Your task to perform on an android device: As I've been looking for a car, I'd want to browse through the Edmunds app for an Aston Martin DB11 convertible car. 
Image 0: 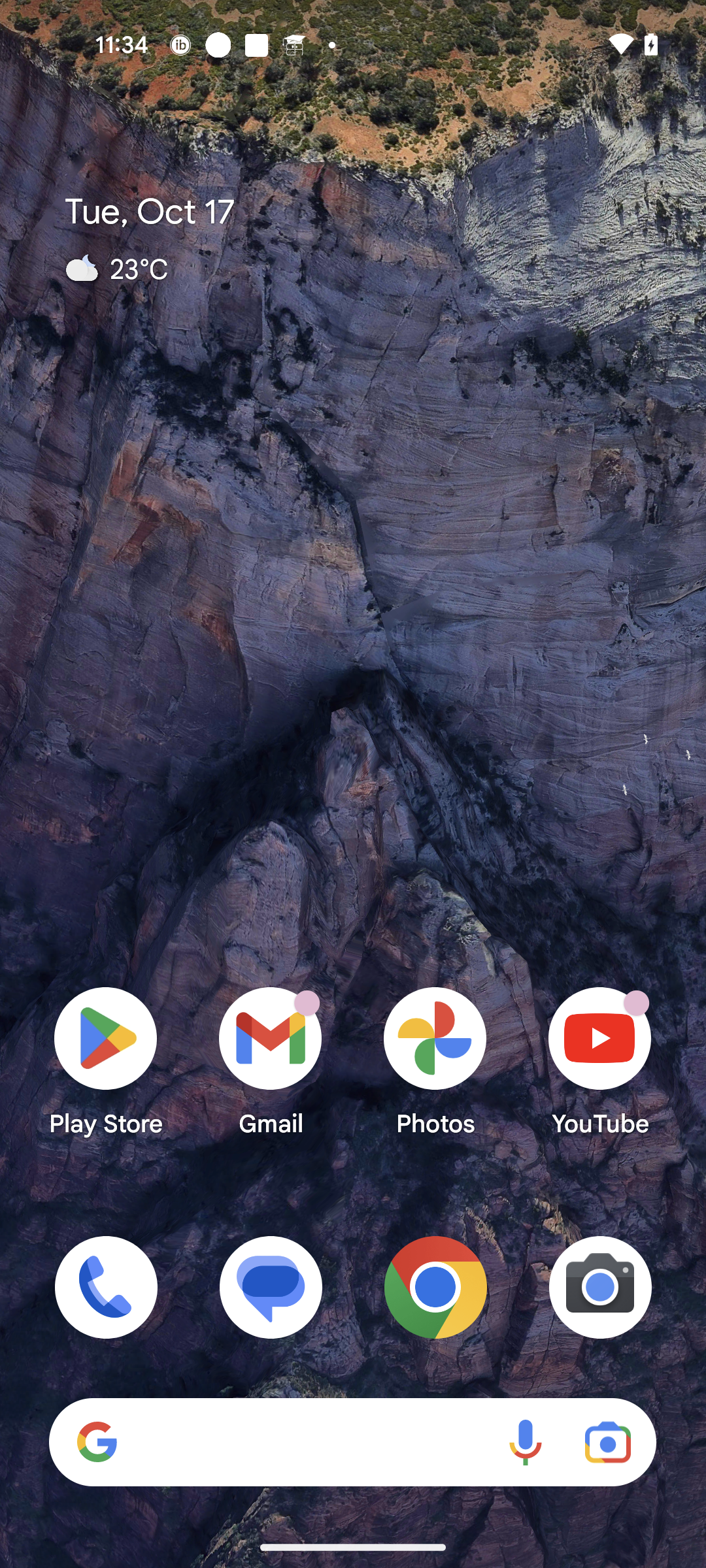
Open the Edmunds app
Step 0: open app "Edmunds"
Image 1: 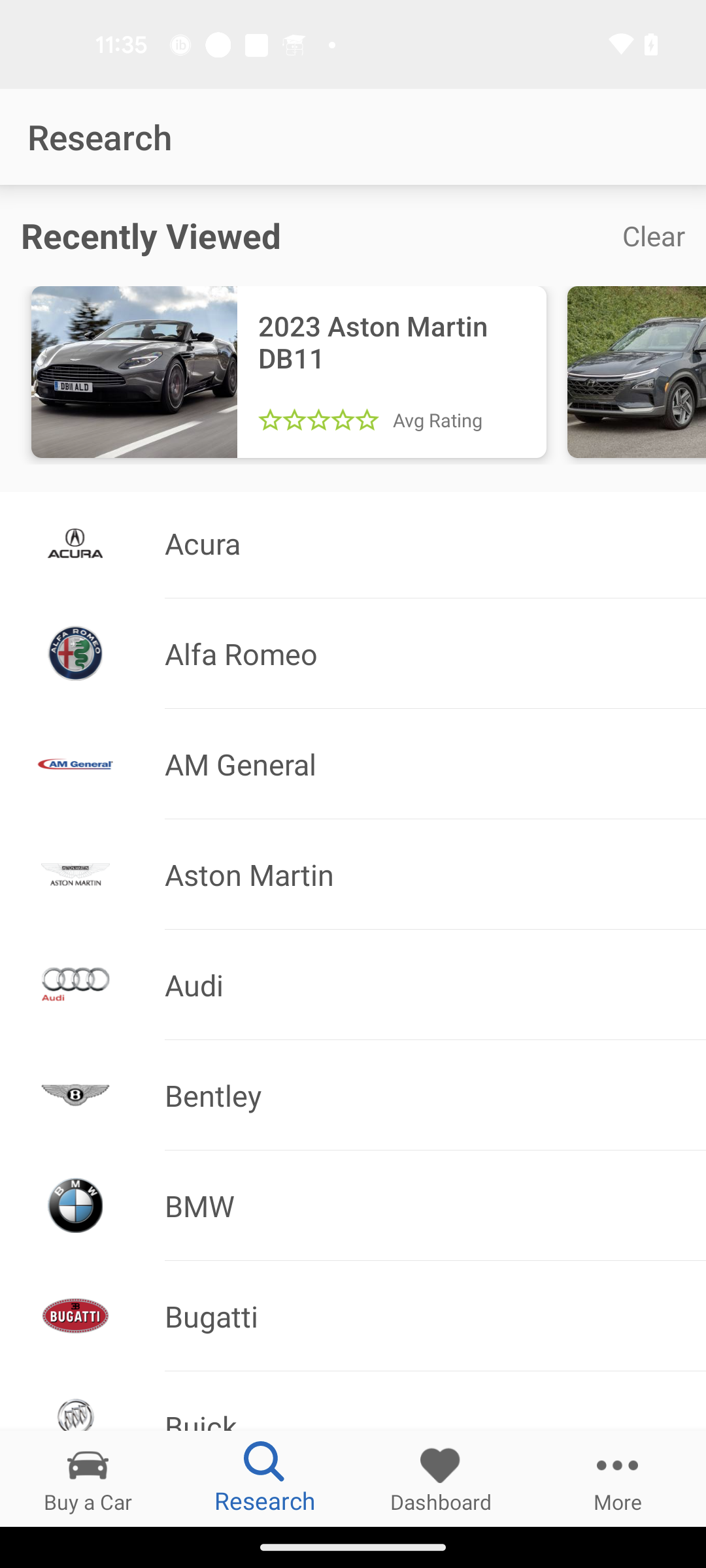
Go to the Aston Martin brand collection
Step 1: click (428, 874)
Image 2: 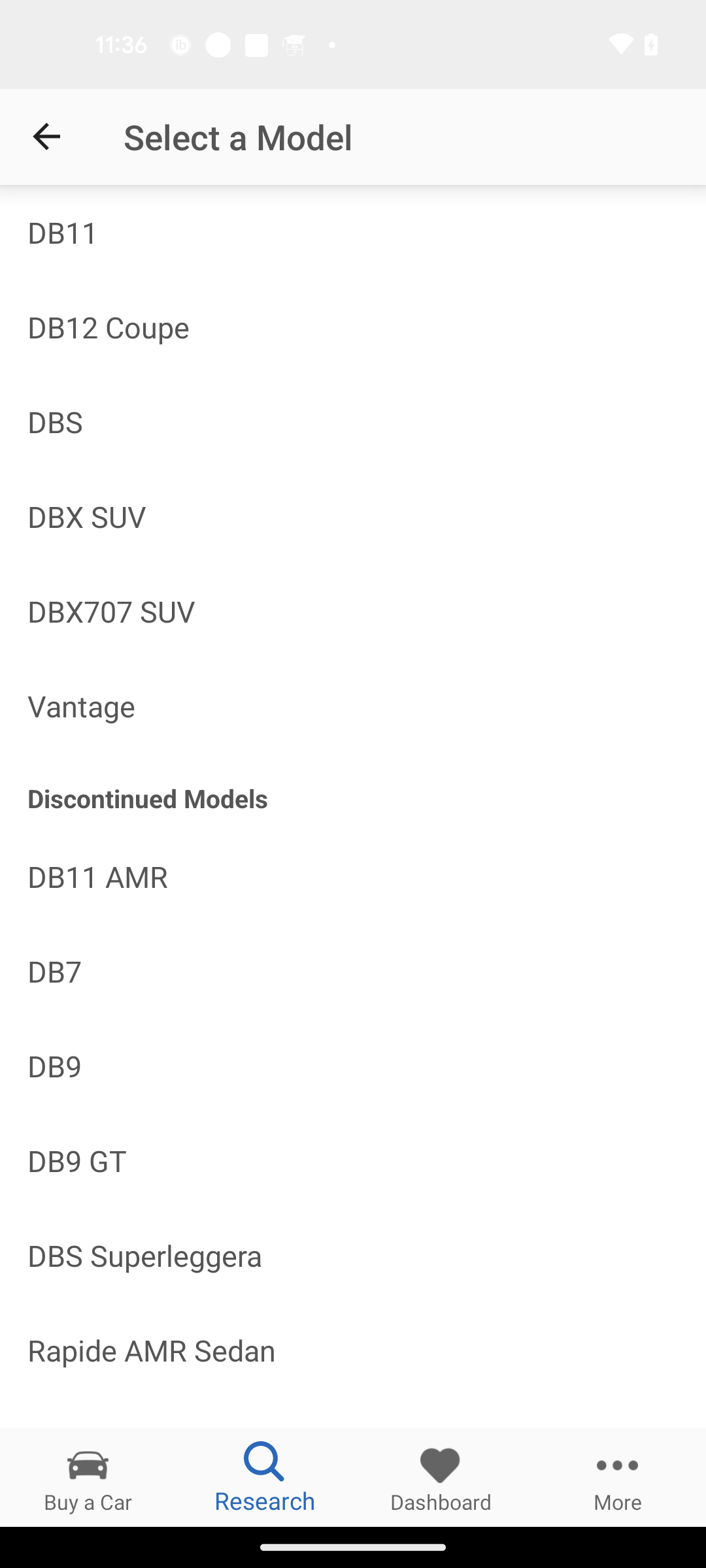
Open the DB11 car models
Step 2: click (353, 232)
Image 3: 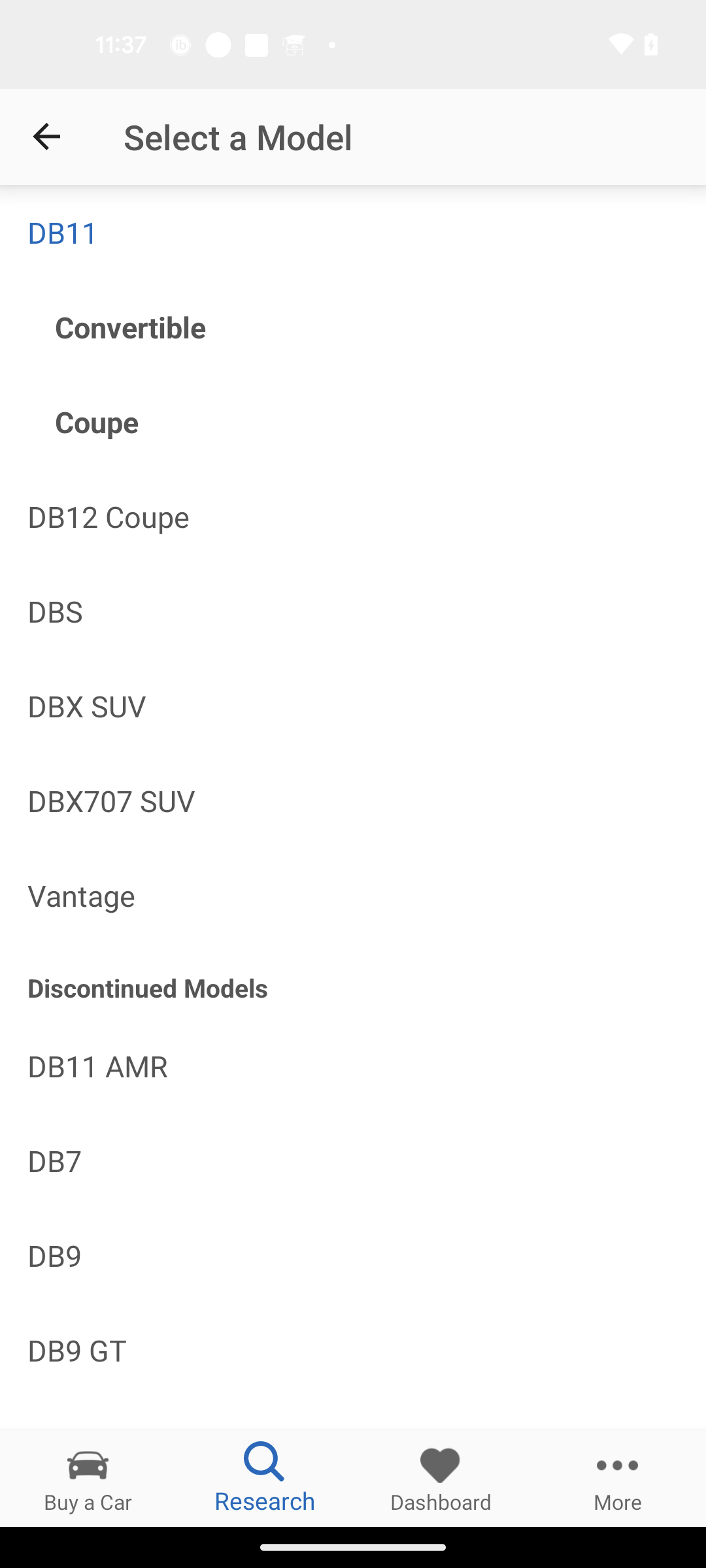
Go to the Convertible cars
Step 3: click (367, 327)
Image 4: 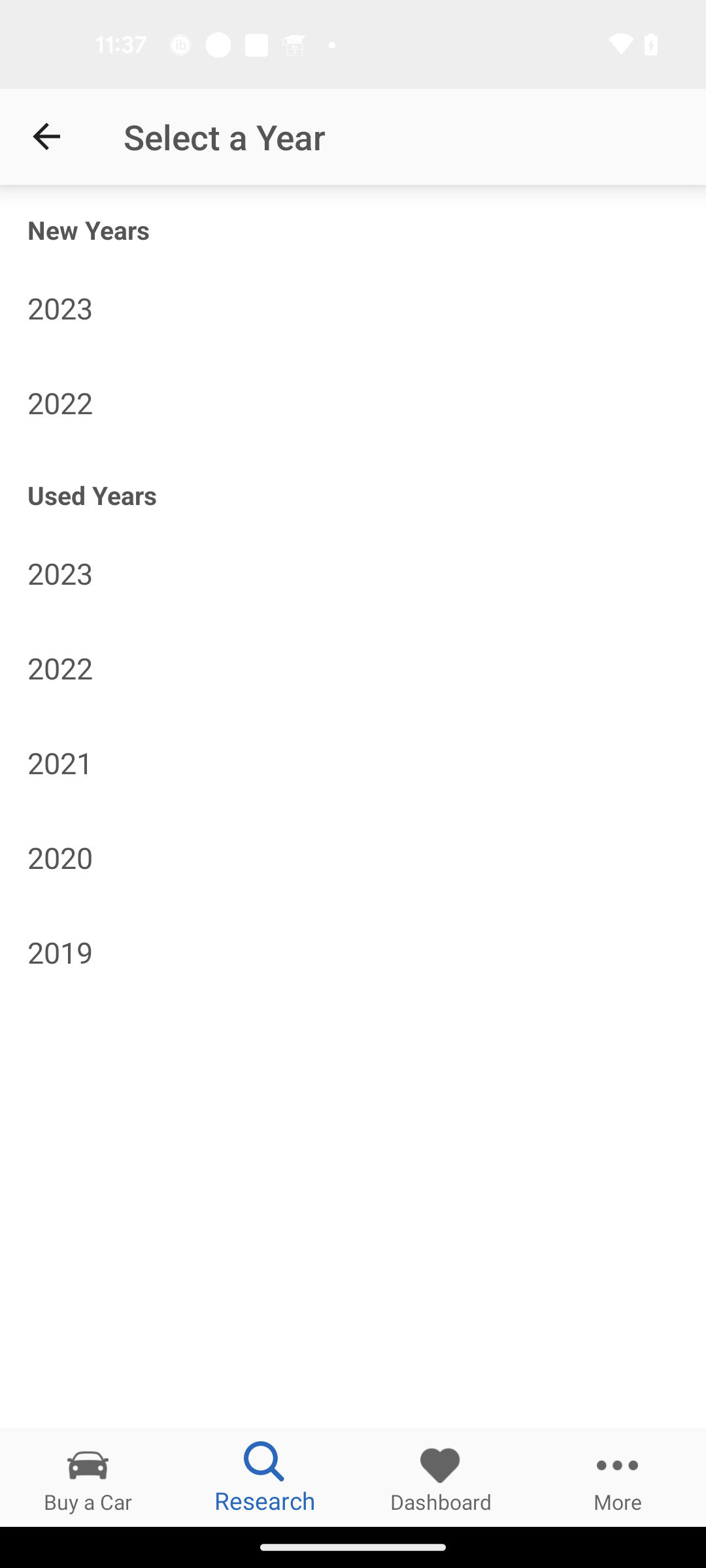
Select the 2023 year 
Step 4: click (353, 308)